Your task to perform on an android device: I want to read reviews of PUMA shoes.
Image 0: 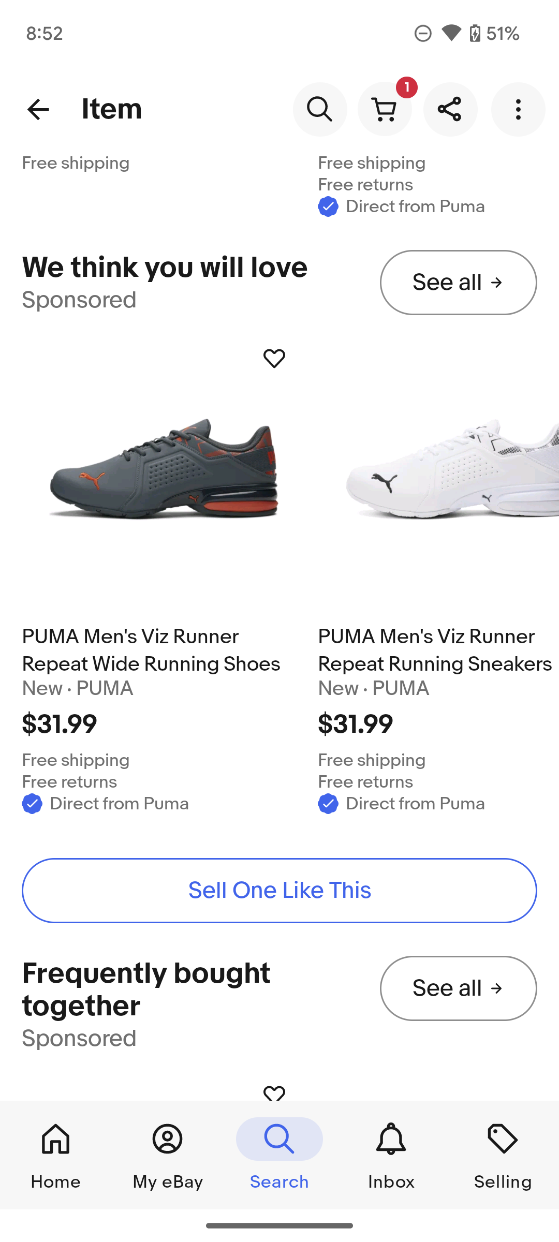
Swipe down on the screen.
Step 0: scroll up
Image 1: 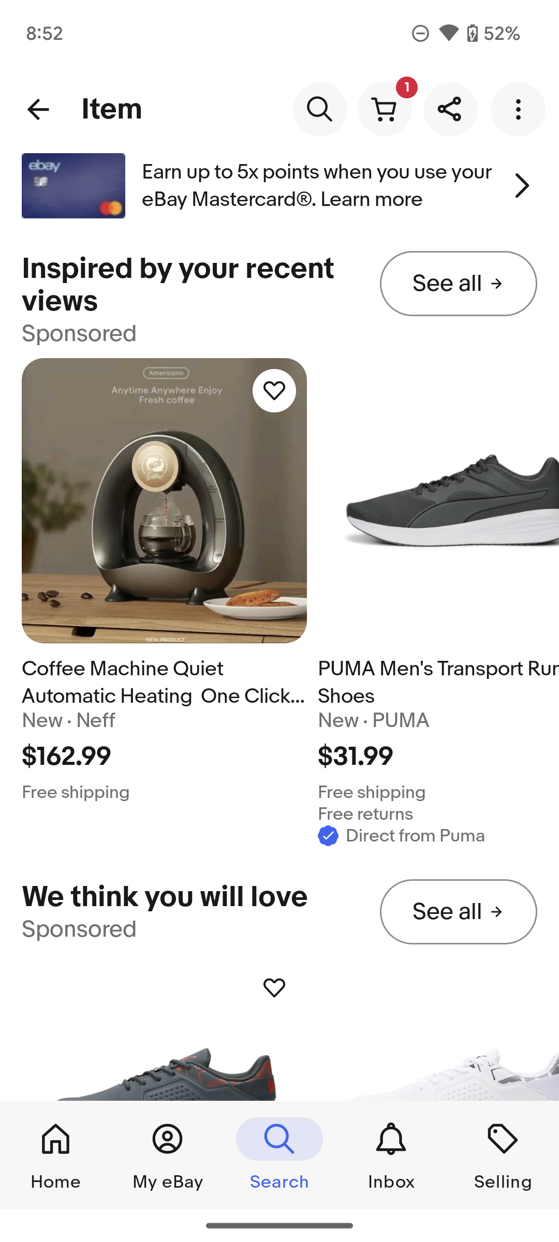
Swipe down on the screen.
Step 1: scroll up
Image 2: 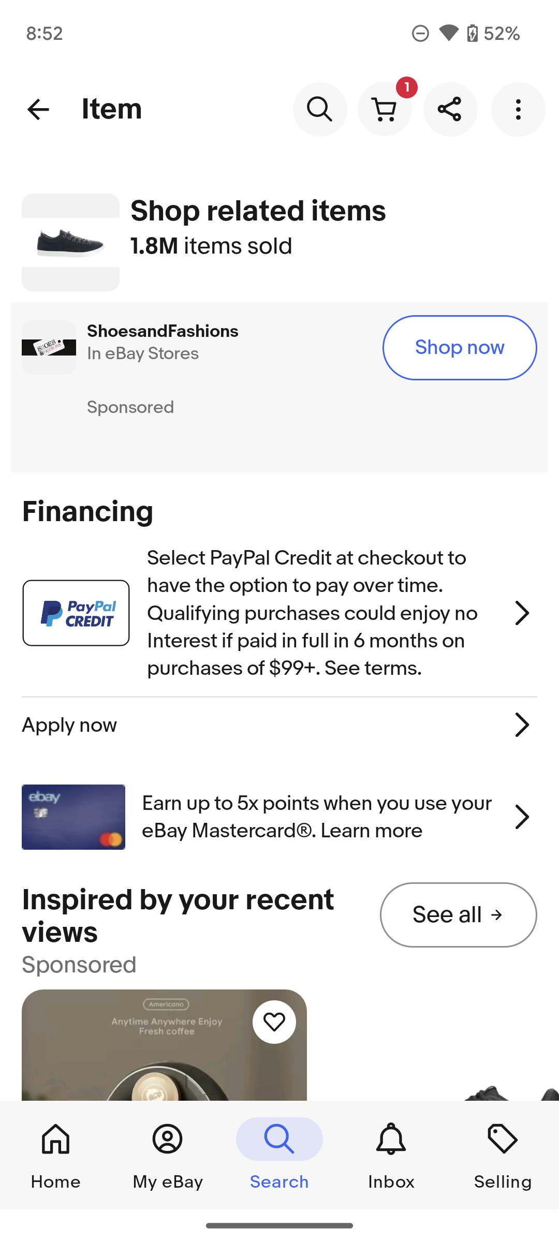
Swipe down on the screen.
Step 2: scroll up
Image 3: 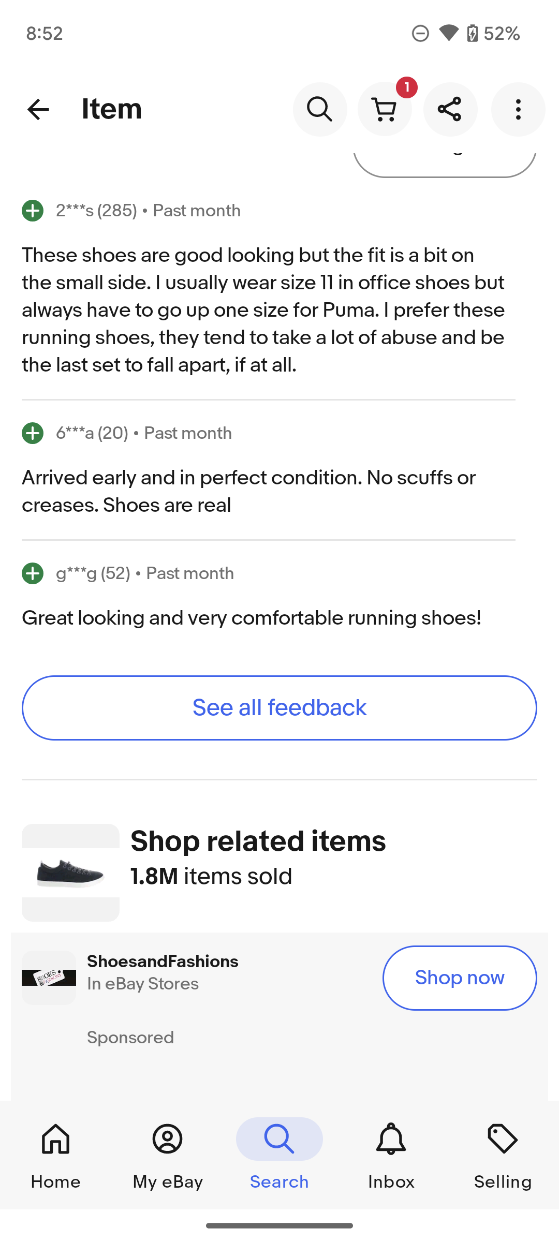
Swipe down on the screen.
Step 3: scroll up
Image 4: 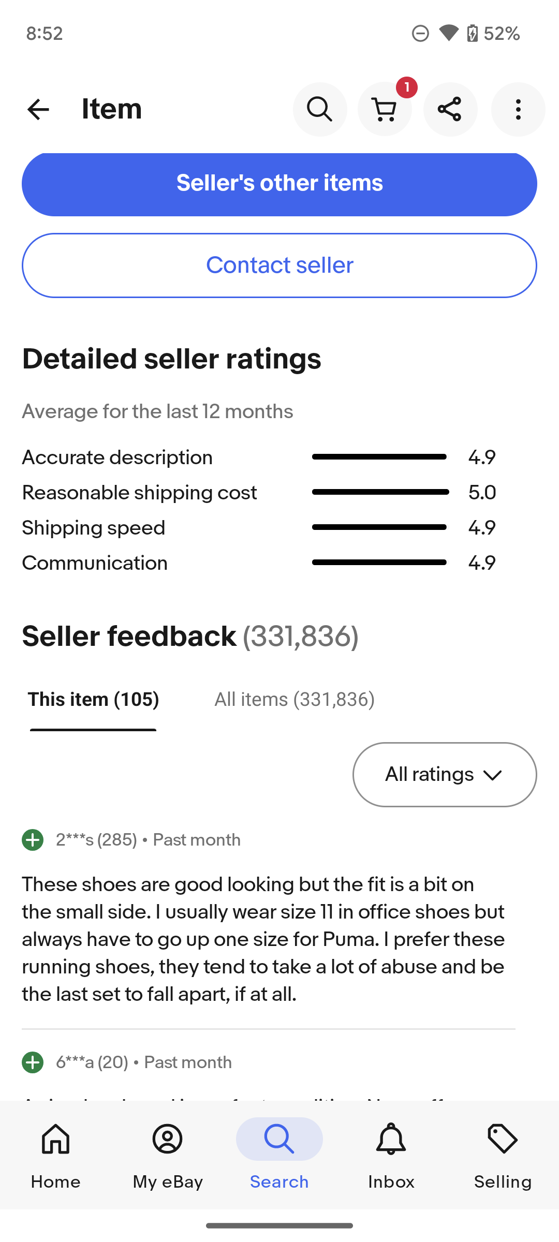
Click on the All ratings option on the screen.
Step 4: click (445, 775)
Image 5: 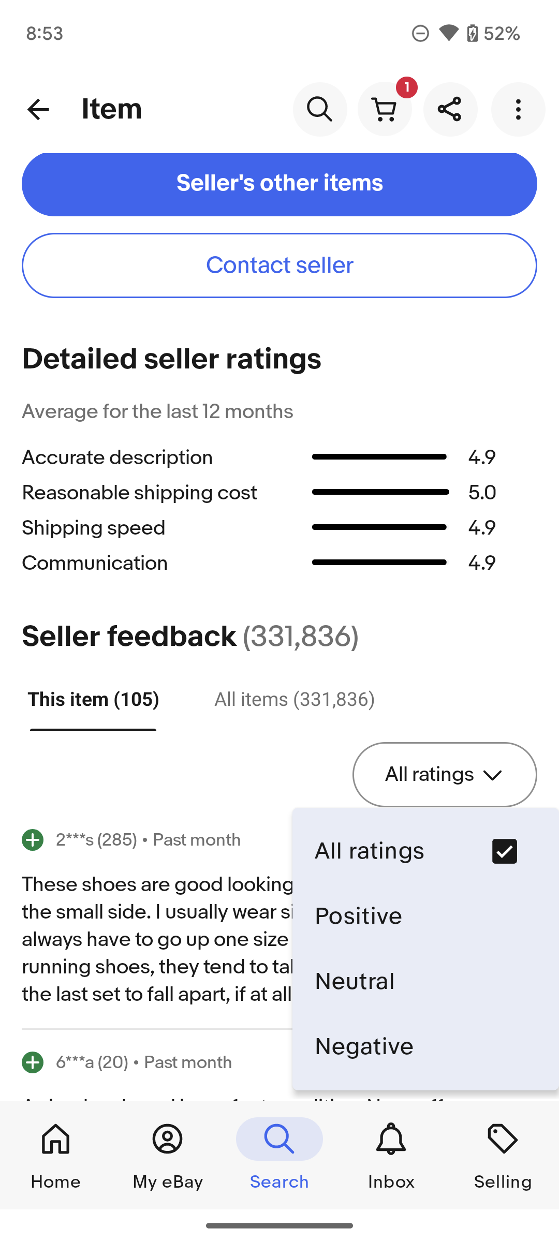
Click on the Neutral option on the screen.
Step 5: click (425, 981)